Your task to perform on an android device: Save The cotton halterneck dress for women to the wishlist.
Image 0: 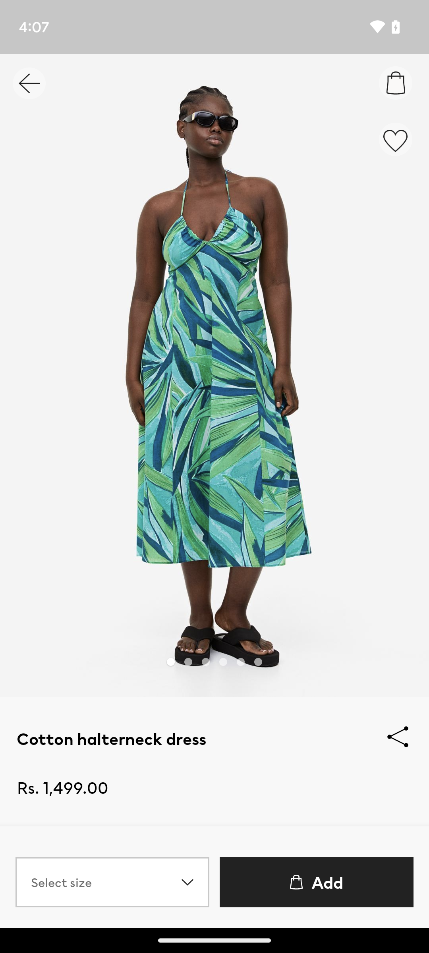
Click on the heart icon at the top right side of the screen below the bag icon
Step 0: click (395, 141)